Your task to perform on an android device: I will set up the weather alert for the lightning strike on the Weather Channel app.
Image 0: 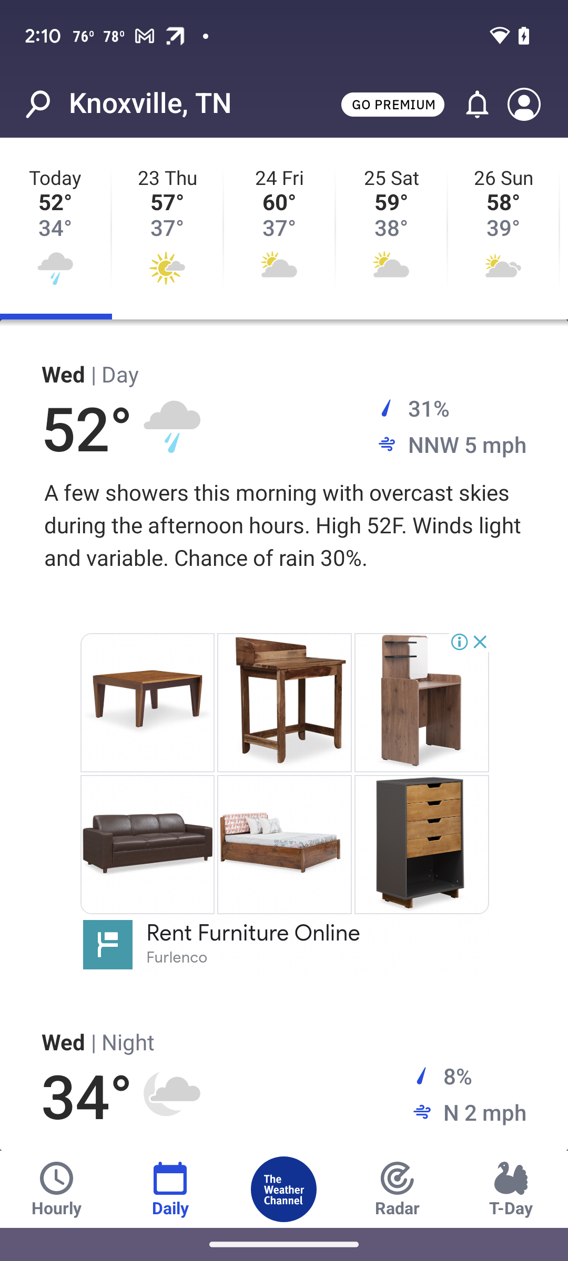
Click on the weather channel icon
Step 0: click (284, 1189)
Image 1: 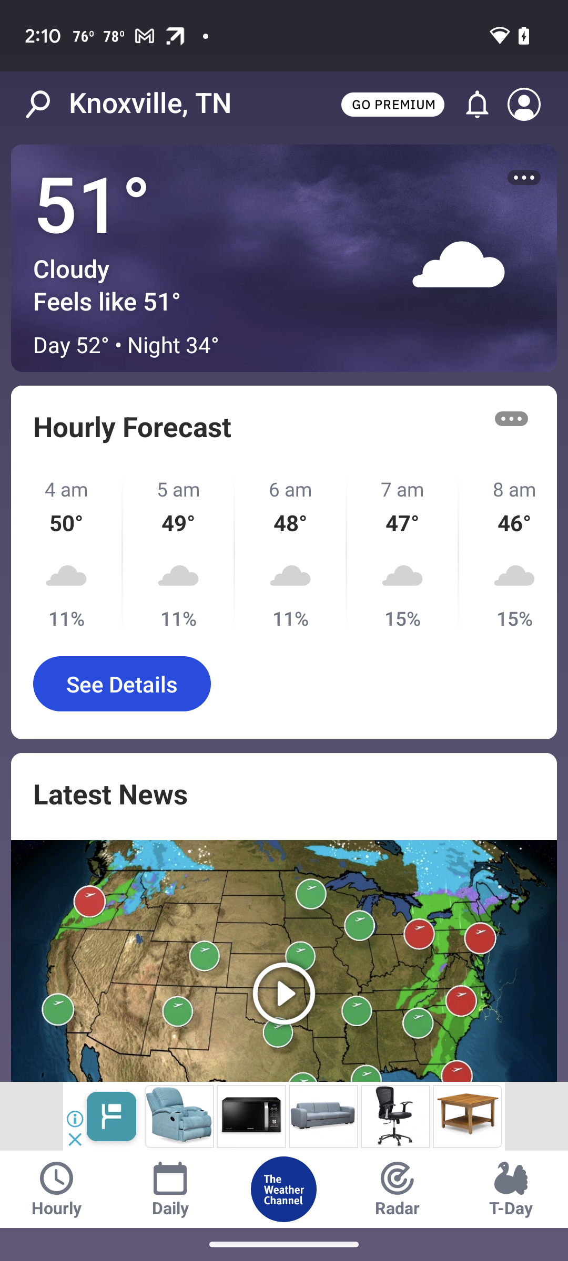
Click on the profile icon
Step 1: click (524, 104)
Image 2: 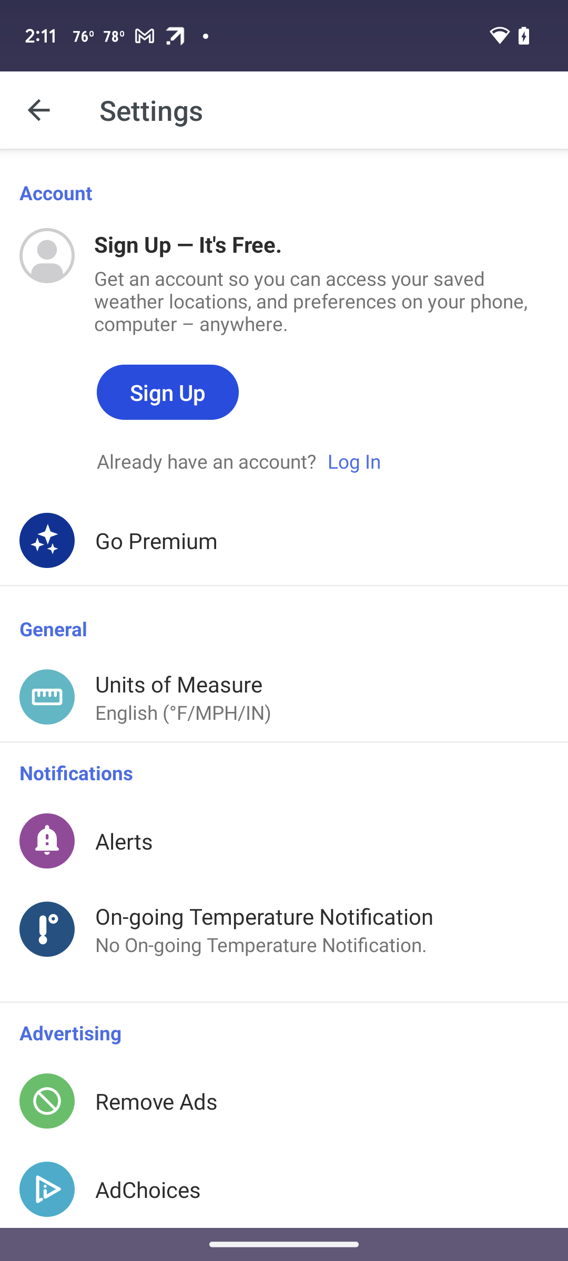
Click on alerts
Step 2: click (124, 841)
Image 4: 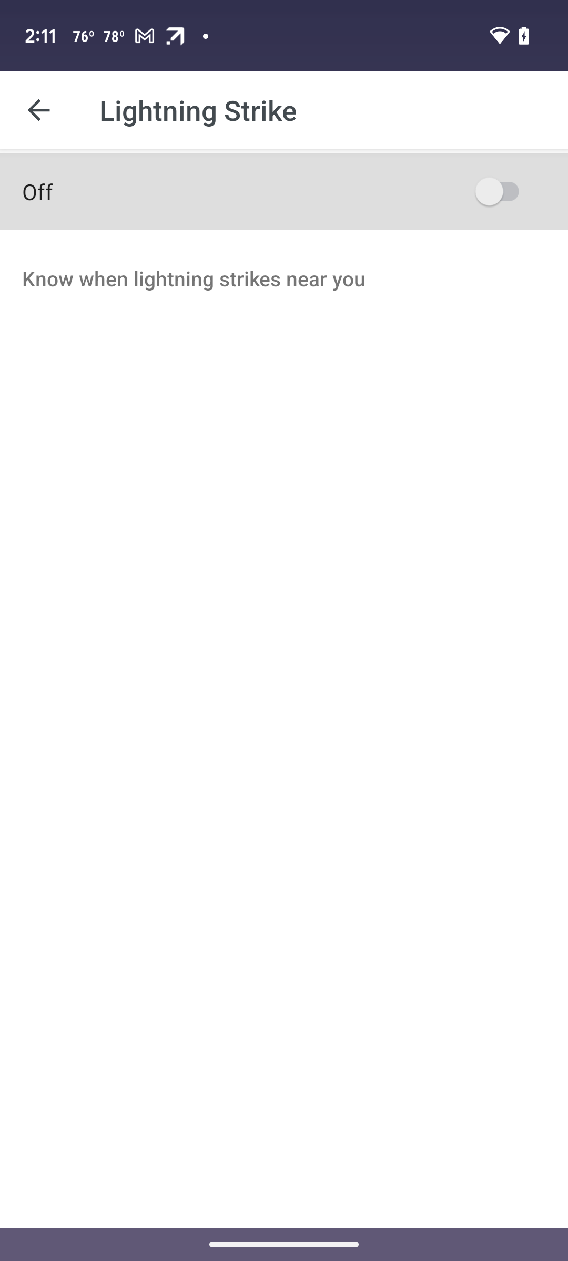
Turn it on
Step 4: click (284, 191)
Image 7: 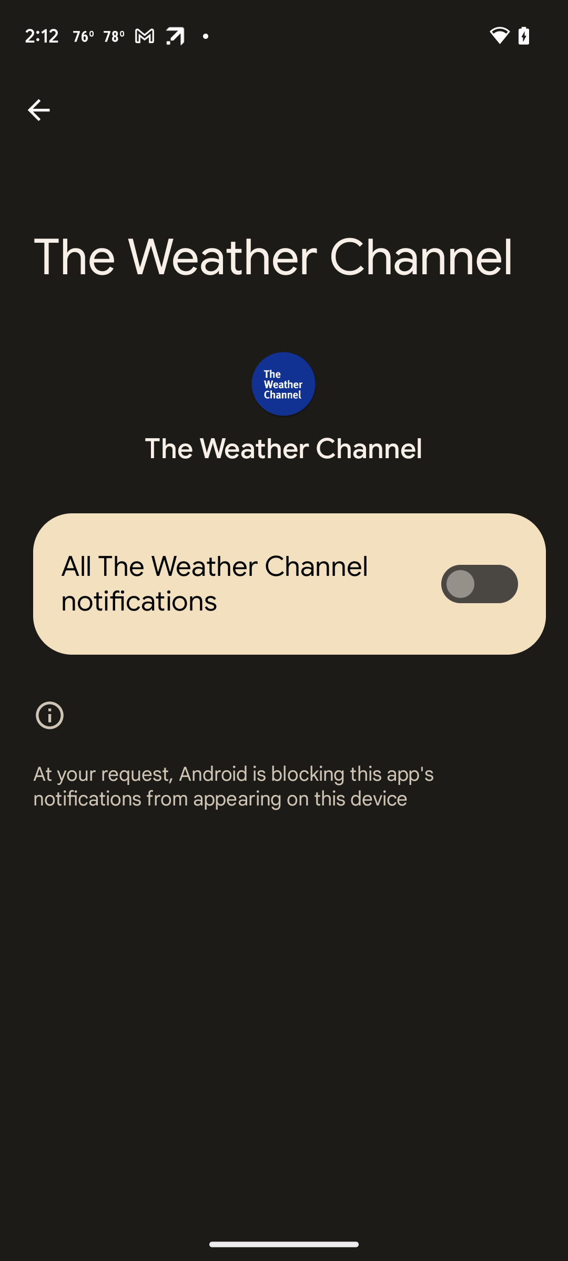
Turn it On
Step 7: click (479, 584)